Your task to perform on an android device: it appears to be very fresh from the profile, I want to see the pomegranate fruit on the DailyCart USA app.
Image 0: 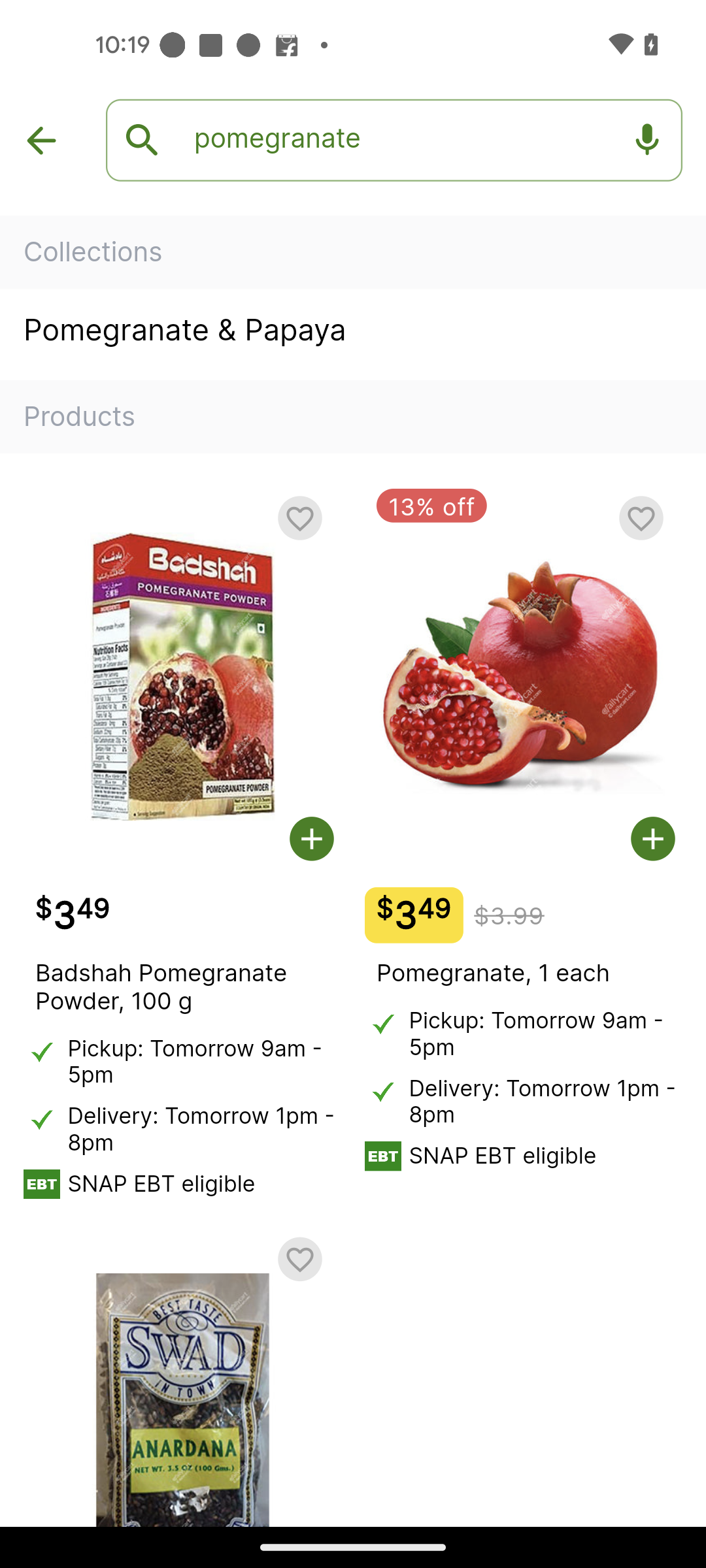
Open the Pomegranate fruit
Step 0: click (524, 835)
Image 1: 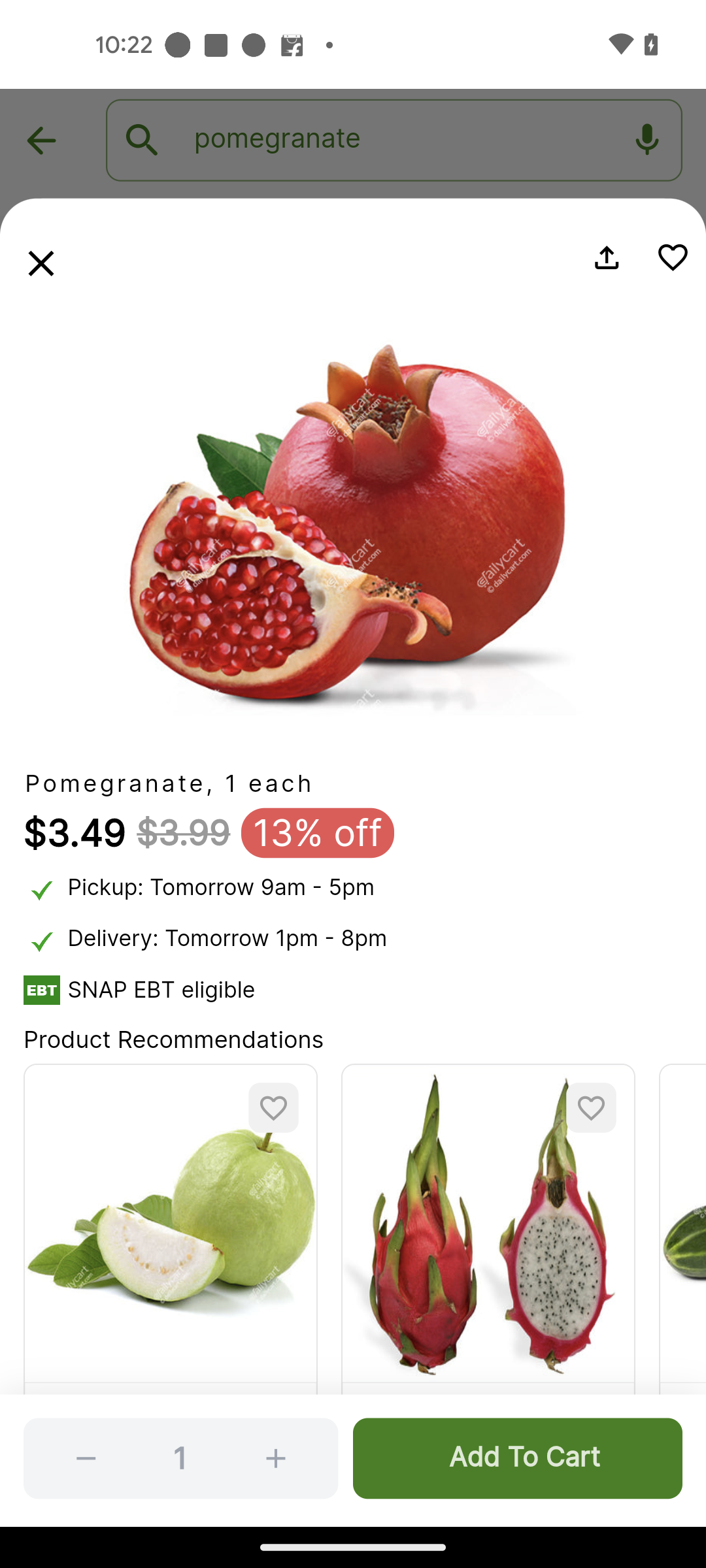
Swipe up to view more details
Step 1: scroll down